Your task to perform on an android device: I want to review my progress on Duolingo as I finish a lesson since it will motivate me.
Image 0: 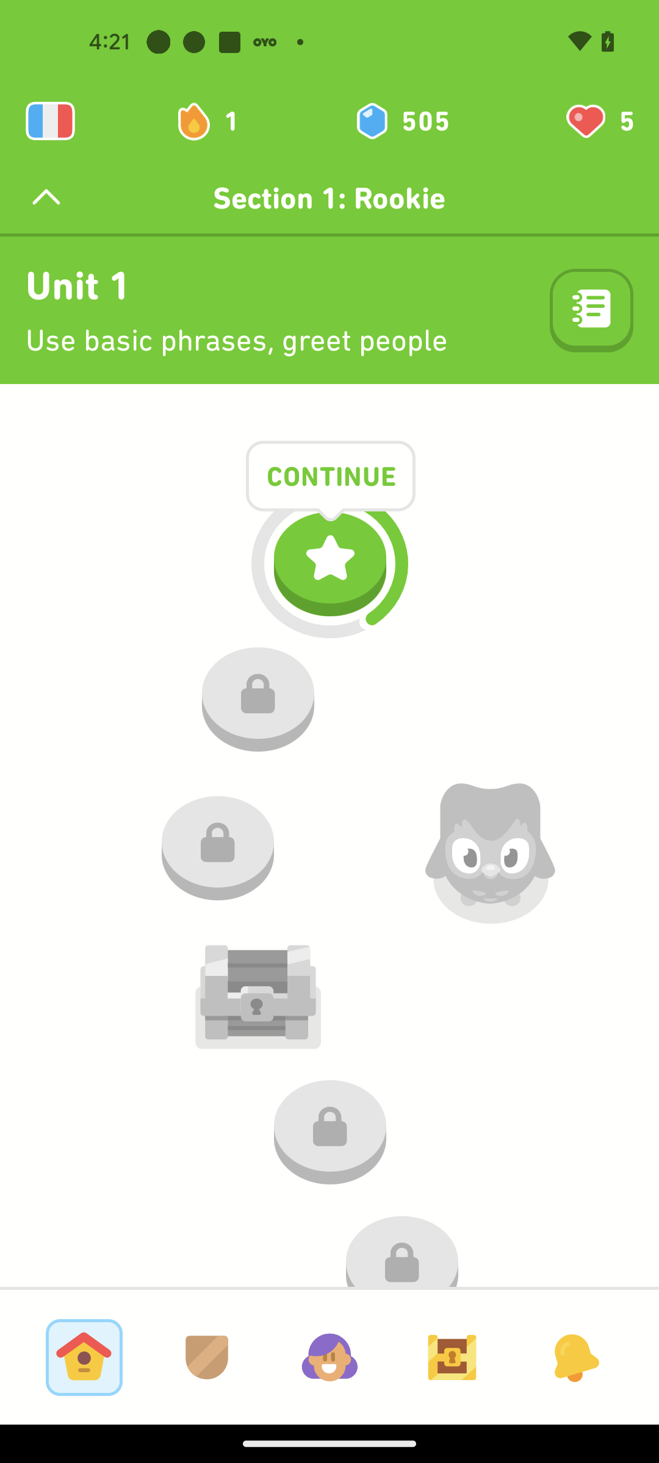
Go to the Account tab
Step 0: click (329, 1357)
Image 1: 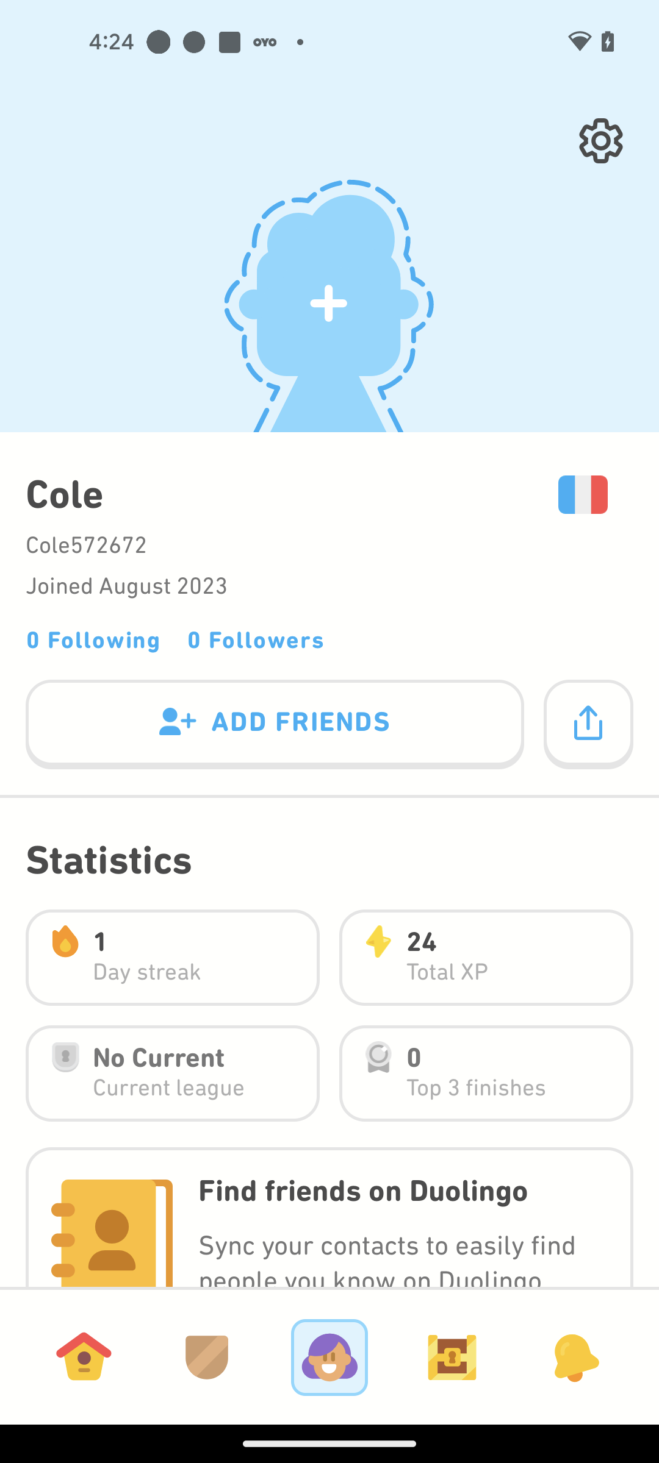
Swipe up to view more details
Step 1: scroll down